Your task to perform on an android device: On the Trip.com app Find the activities in Vancouver that I can do with my family.
Image 0: 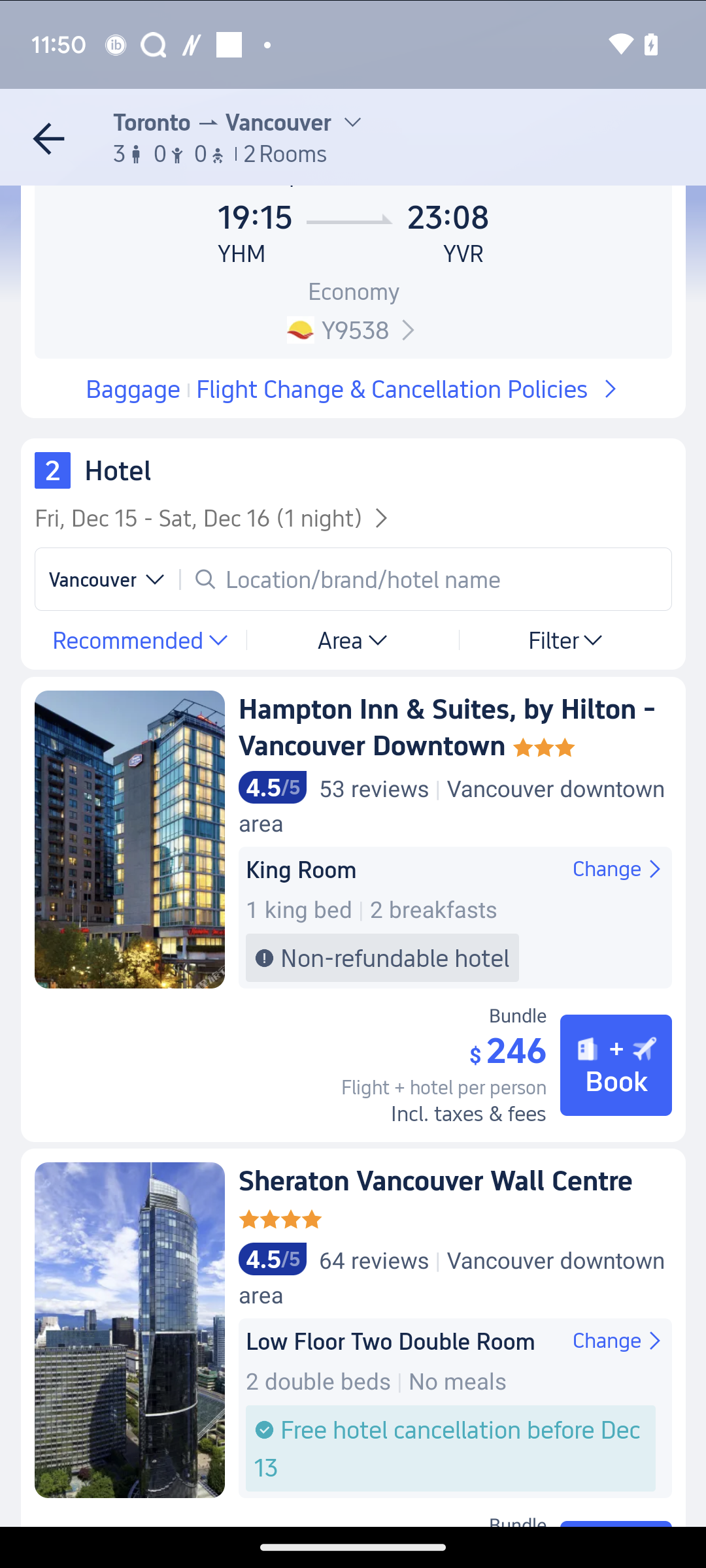
Go back to the previous page.
Step 0: press back button
Image 1: 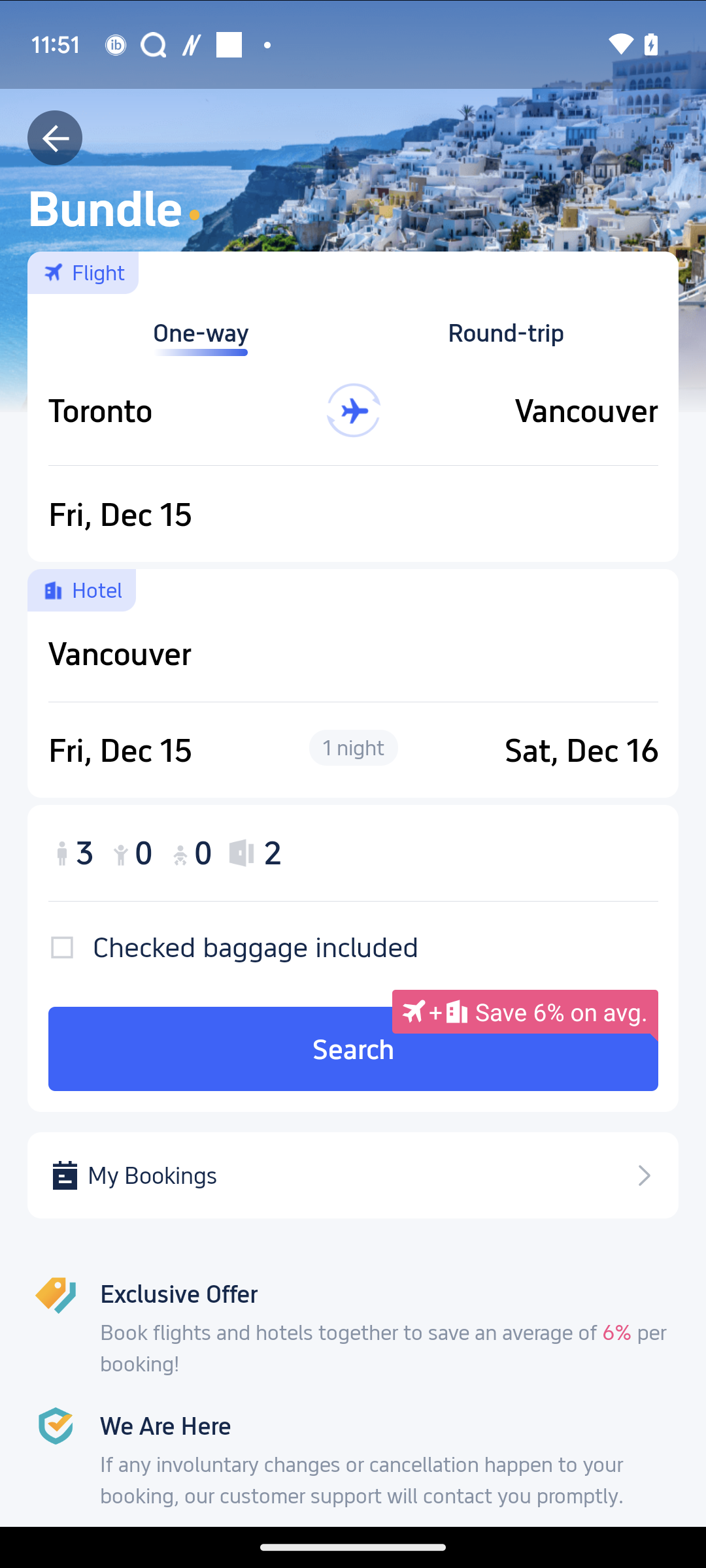
Go back to the previous page.
Step 1: press back button
Image 3: 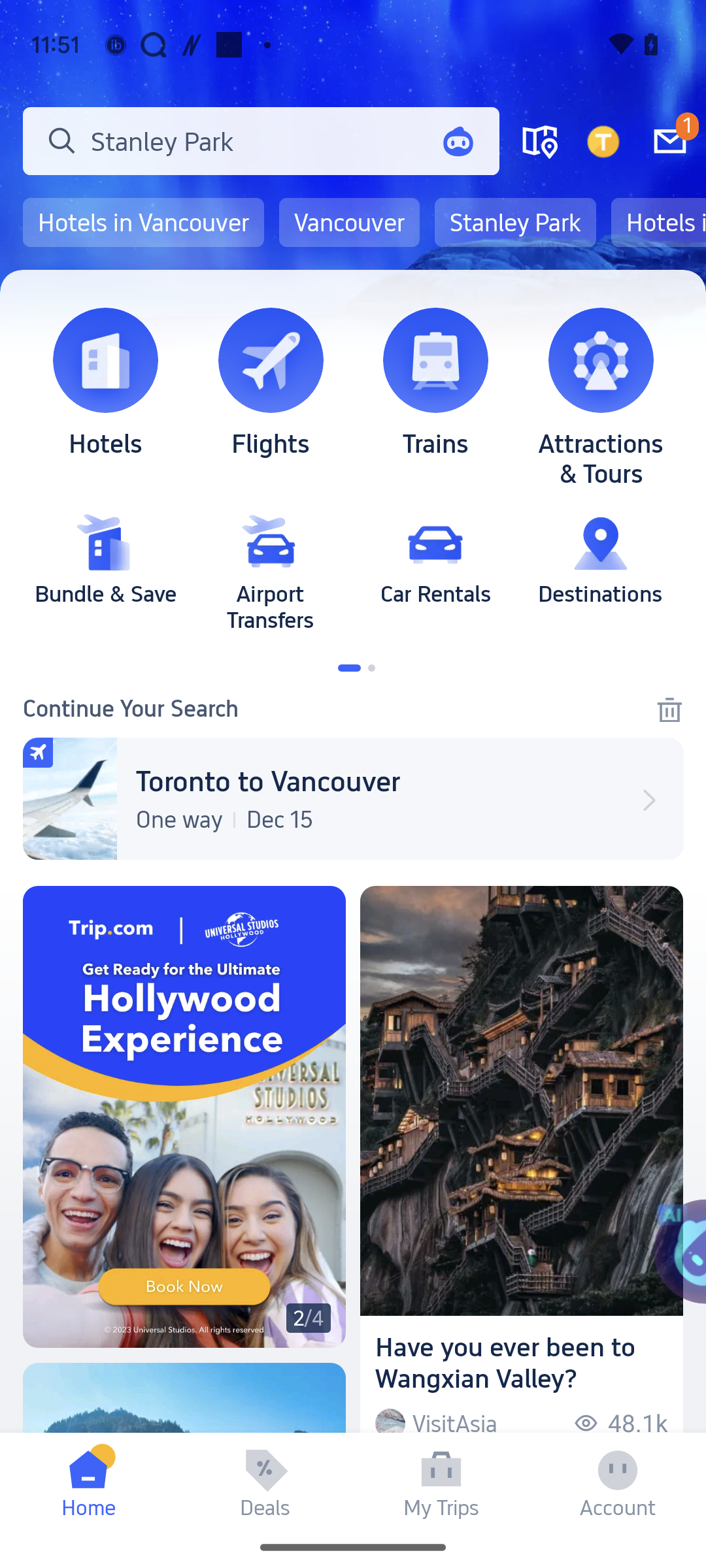
Click on the tab Attractions & Tours.
Step 3: click (601, 360)
Image 4: 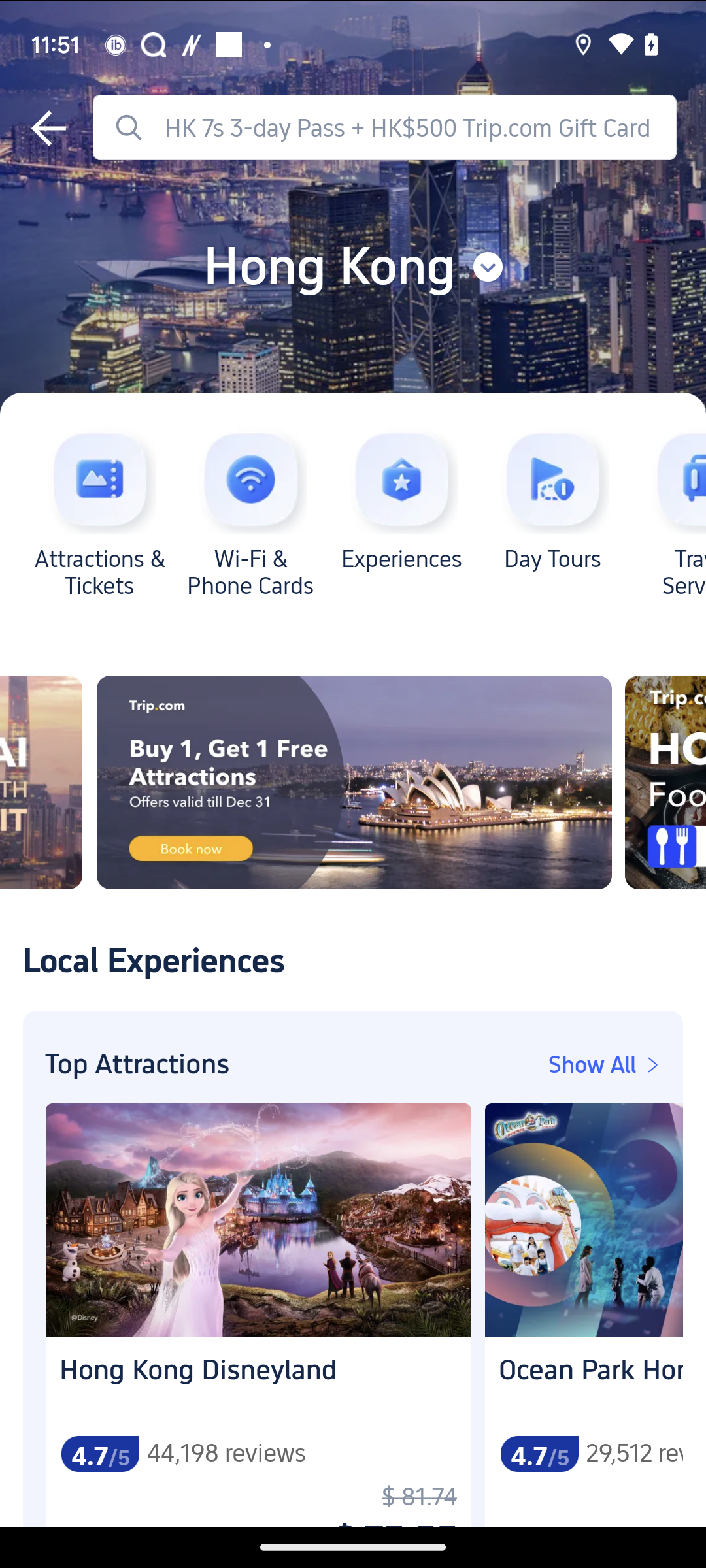
Click on the search box at the top.
Step 4: click (410, 127)
Image 5: 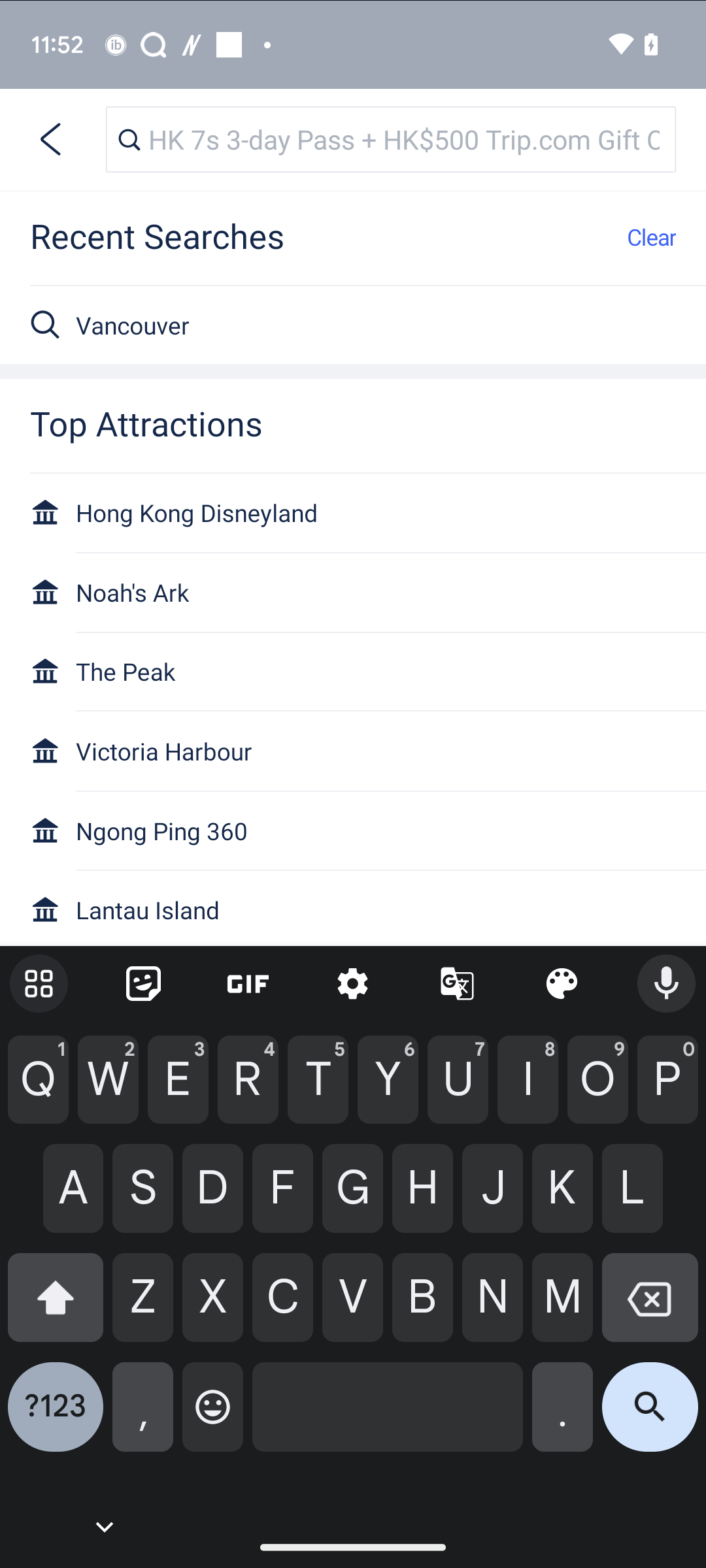
Type Vancouver in the search box.
Step 5: type "Vancouver"
Image 6: 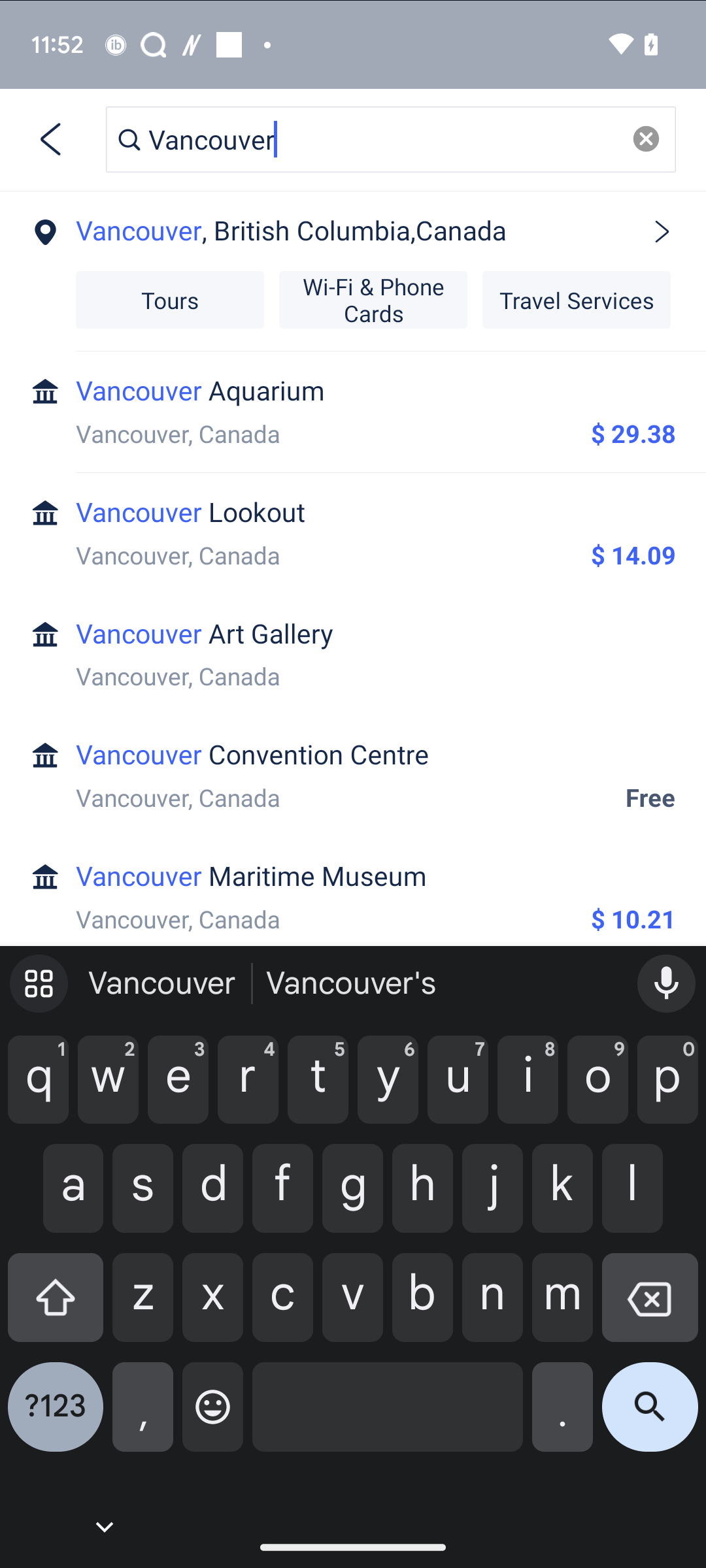
Click on the first tab Vancouver.
Step 6: click (291, 231)
Image 7: 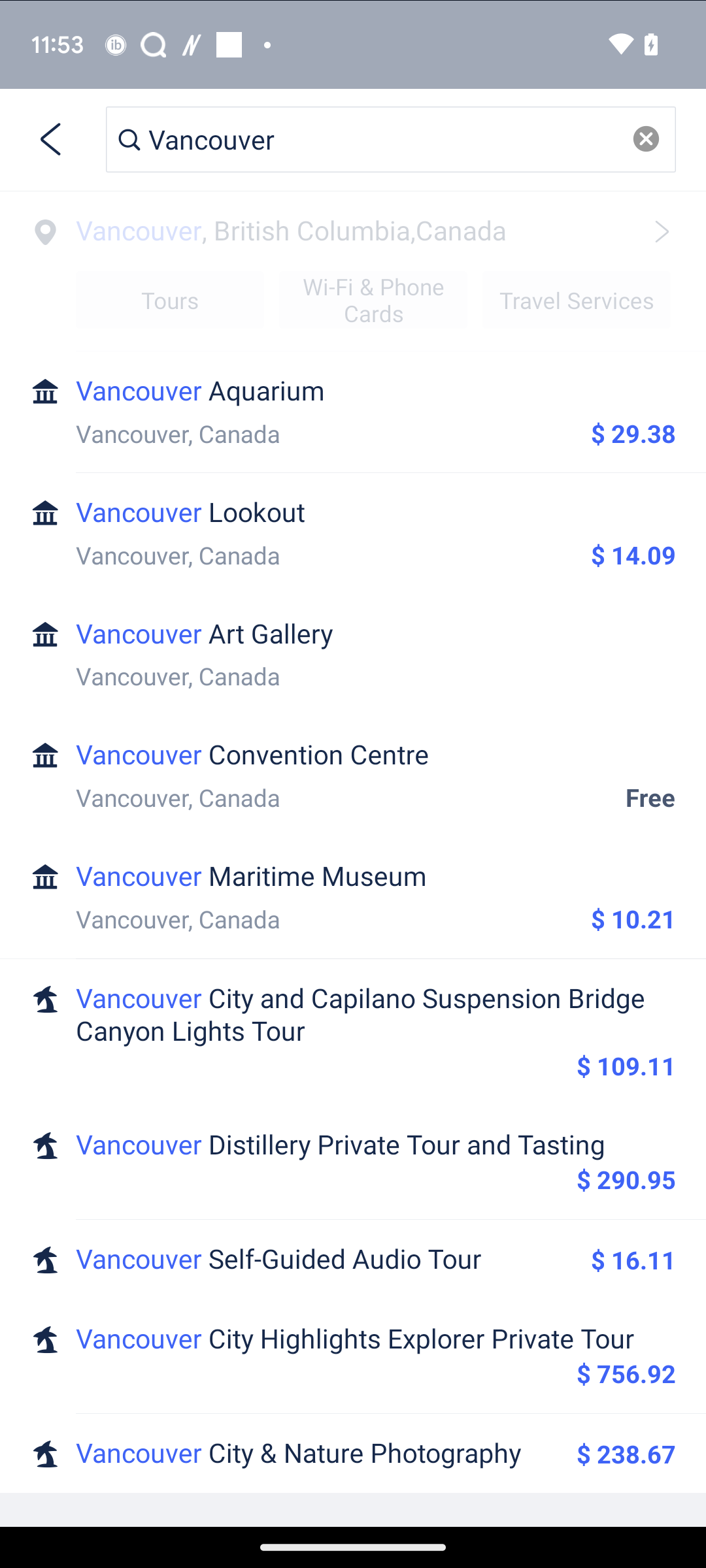
Click on the first tab Vancouver.
Step 7: wait